Your task to perform on an android device: Go to the Ovia Pregnancy app & get the General health tips
Image 0: 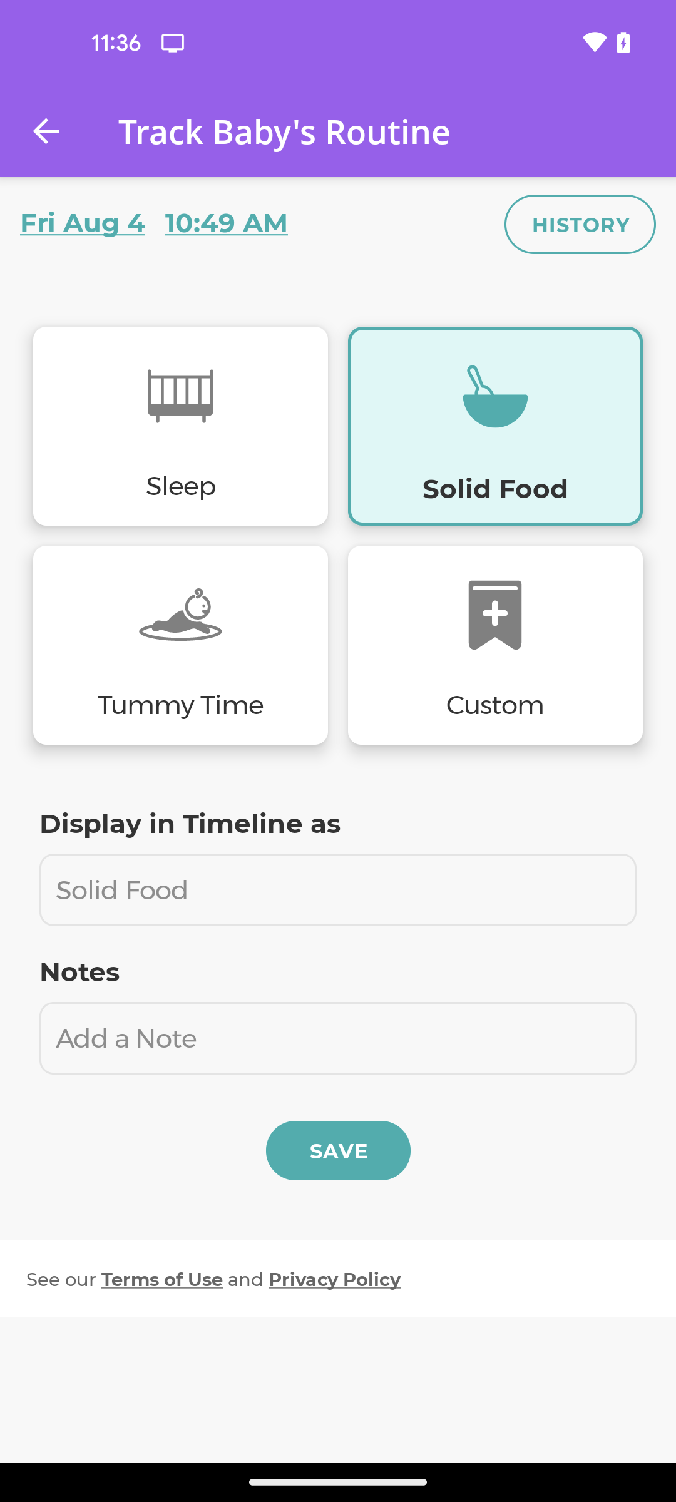
open the Ovia Pregnancy app
Step 0: open app "Ovia Pregnancy"
Image 1: 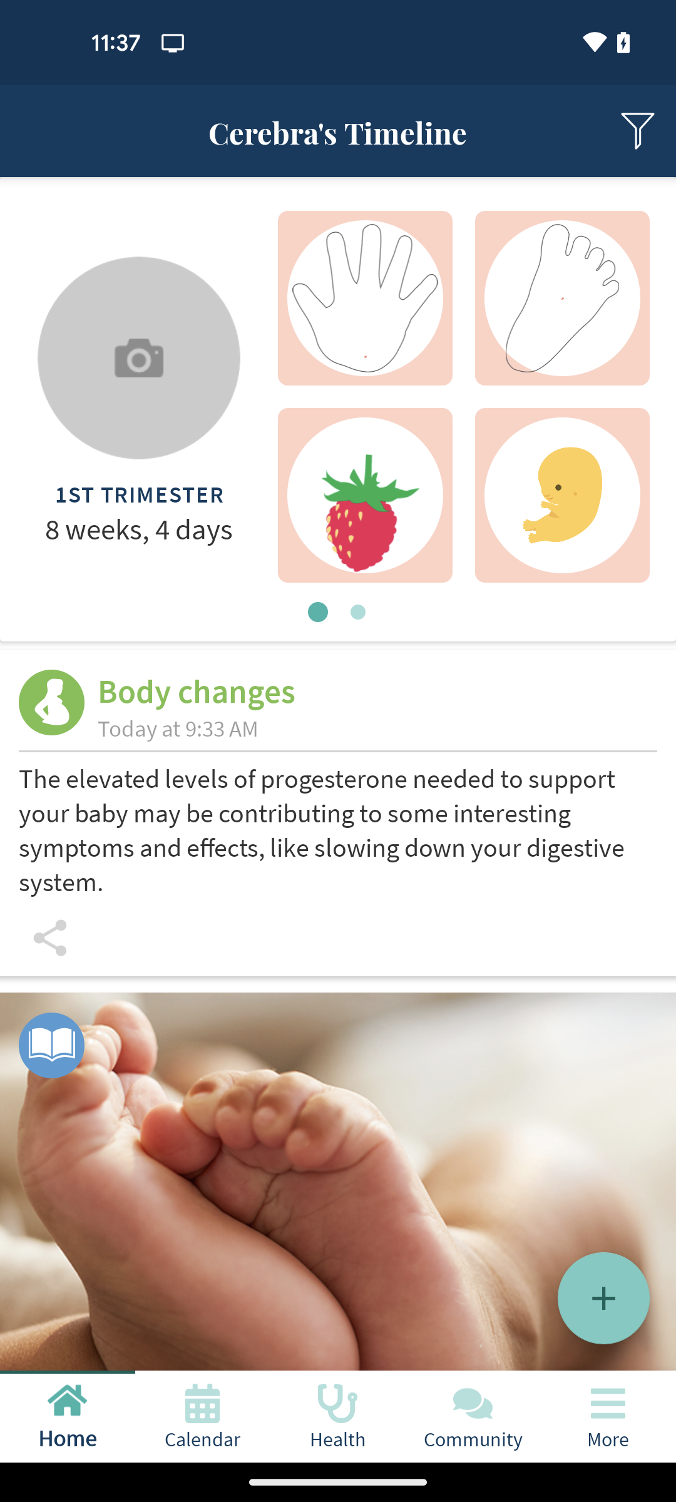
click on the Health tab at the bottom of the screen
Step 1: click (338, 1416)
Image 2: 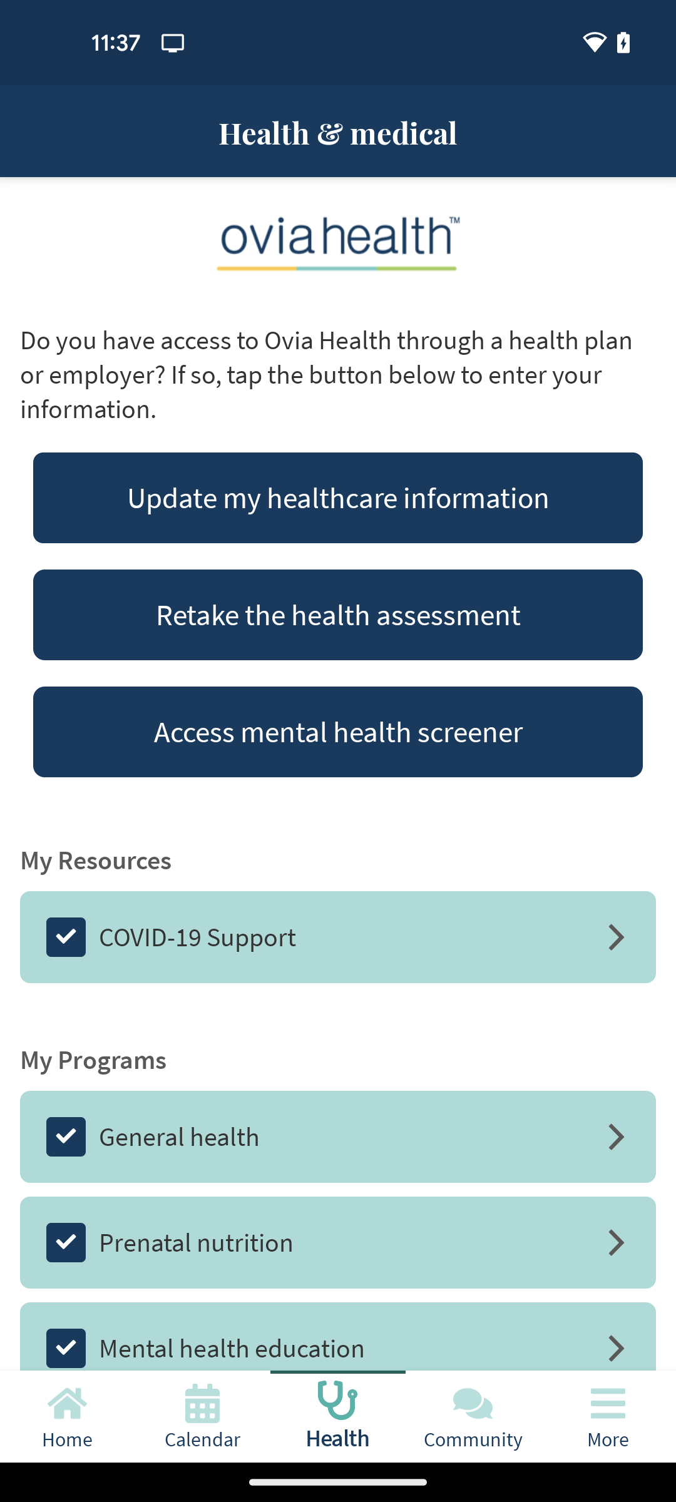
click on the General health option
Step 2: click (337, 1137)